Your task to perform on an android device: Go to the RailYatri app and view the train schedules from New Delhi to Amritsar Jn. by Shatabdi Express.
Image 0: 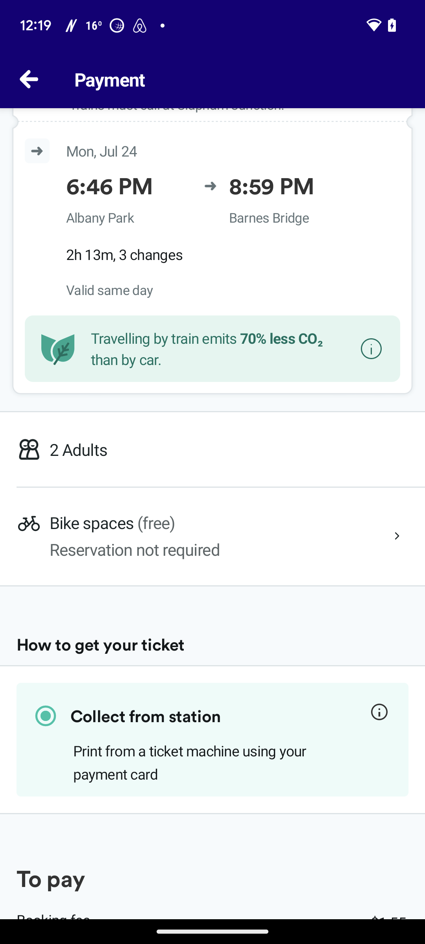
Go to the RailYatri app
Step 0: open app "RailYatri"
Image 1: 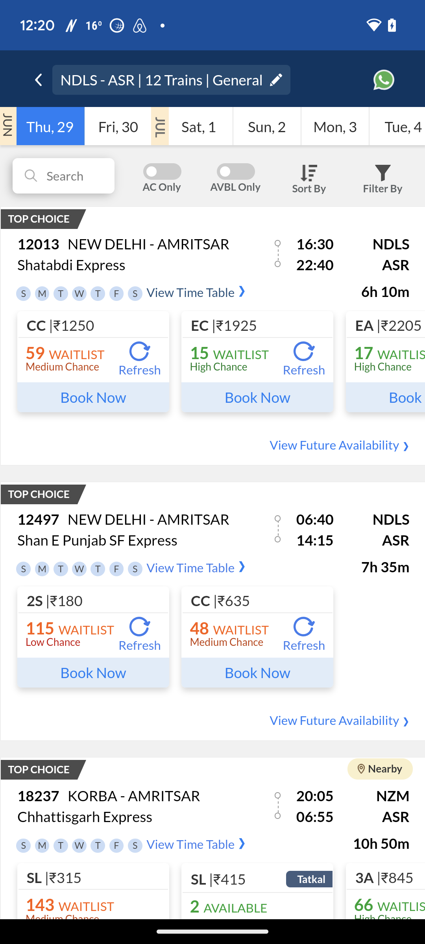
Click on the view time table
Step 1: click (190, 292)